Your task to perform on an android device: View the cycling data in the Google Drive app and examine the document for clarity when it needs to be updated. 
Image 0: 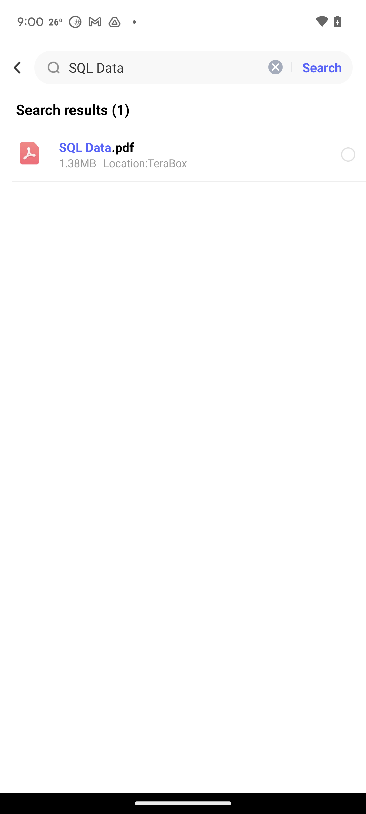
Open the google drive app
Step 0: open app "Drive"
Image 1: 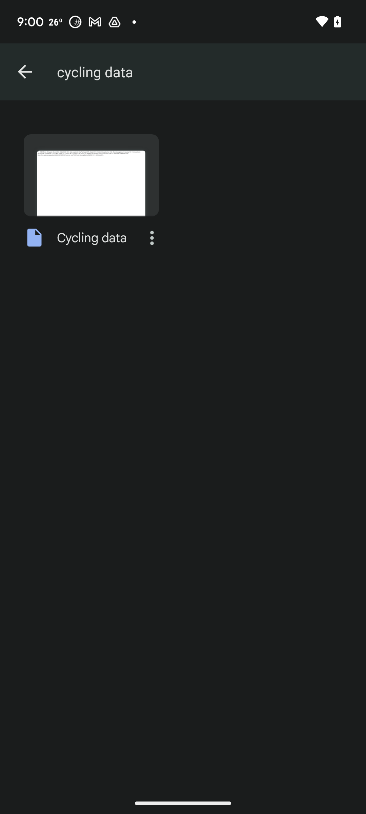
Open the cycling data
Step 1: click (91, 193)